Your task to perform on an android device: I am looking for the white formal shirt and wish to view more details about it. View the white formal shirt details in the H&M app.
Image 0: 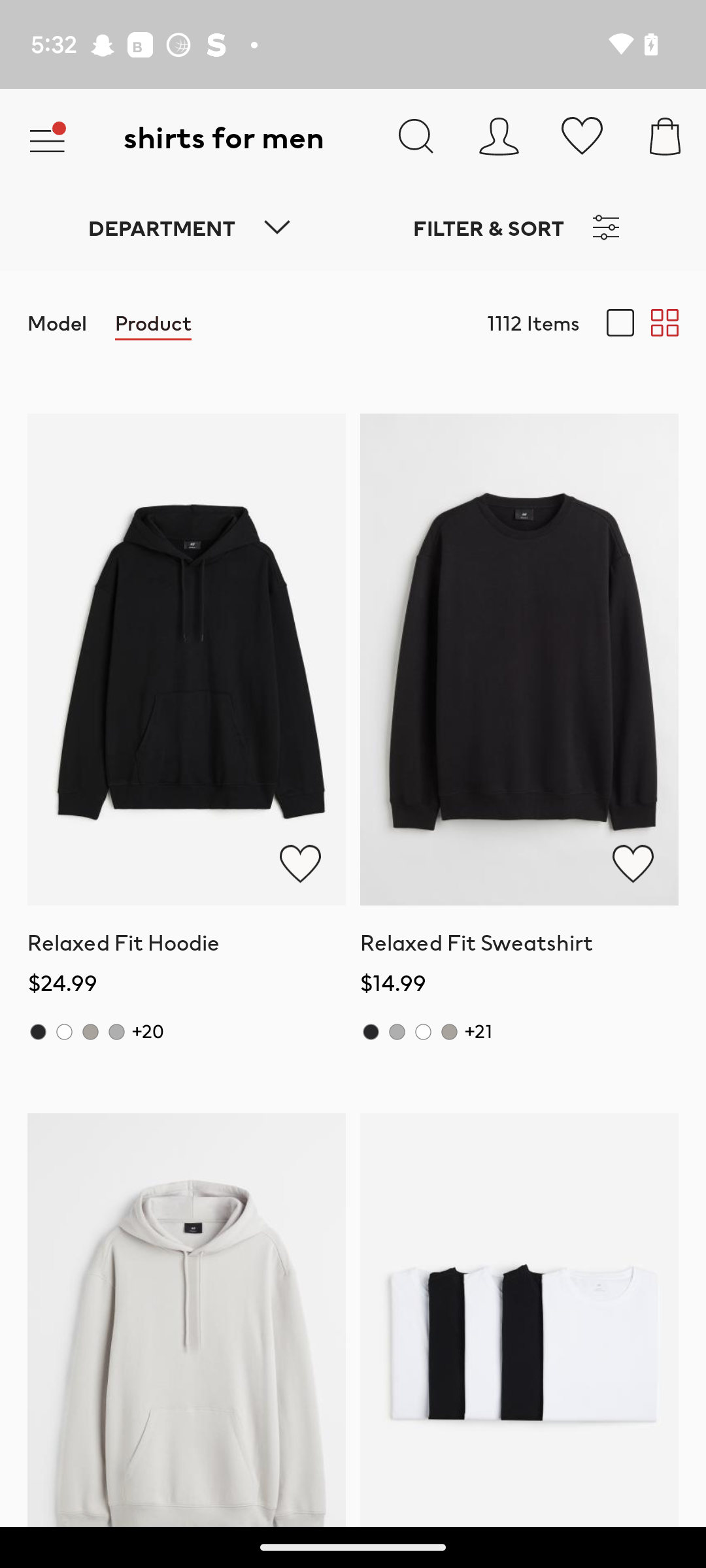
Swipe up for white formal shirts
Step 0: scroll down
Image 2: 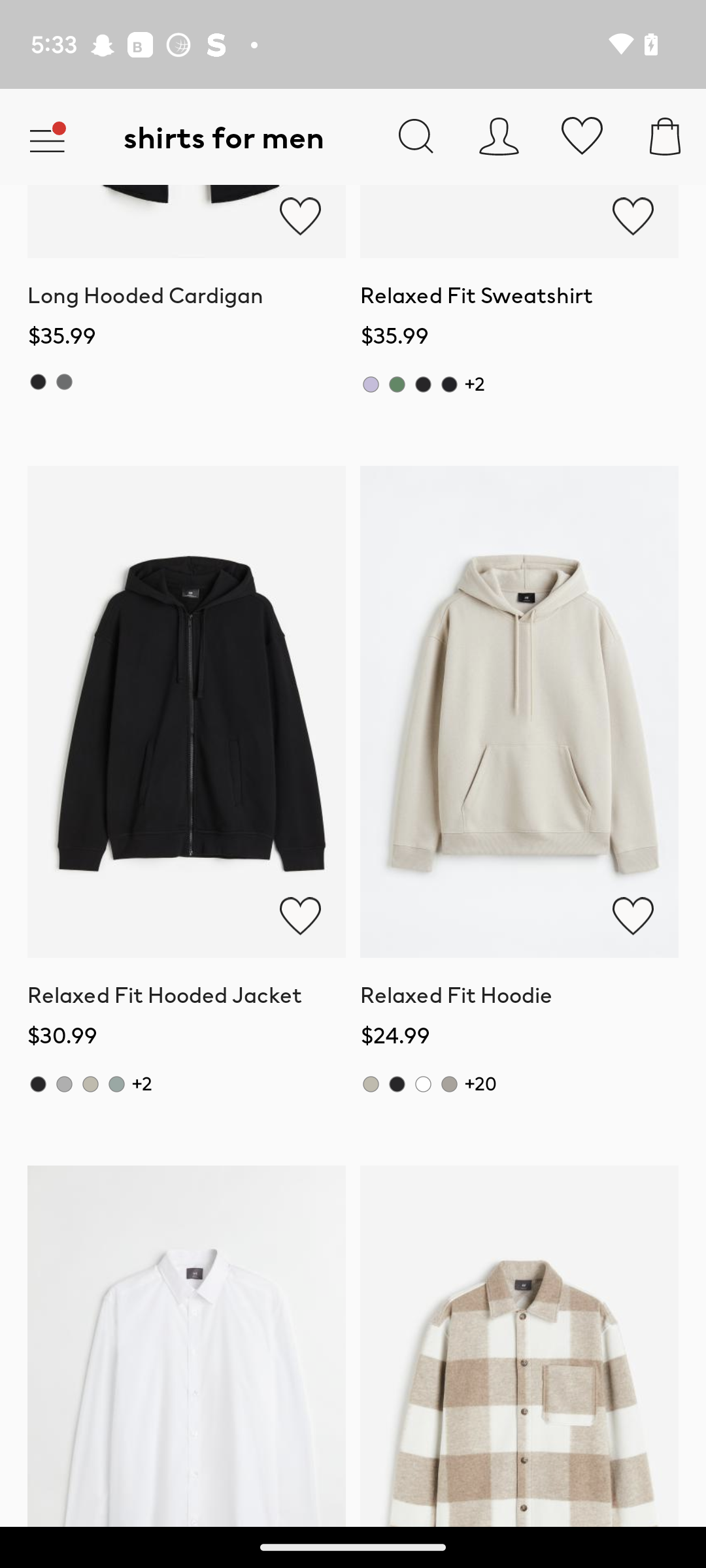
Swipe up for white formal shirts
Step 2: scroll down
Image 3: 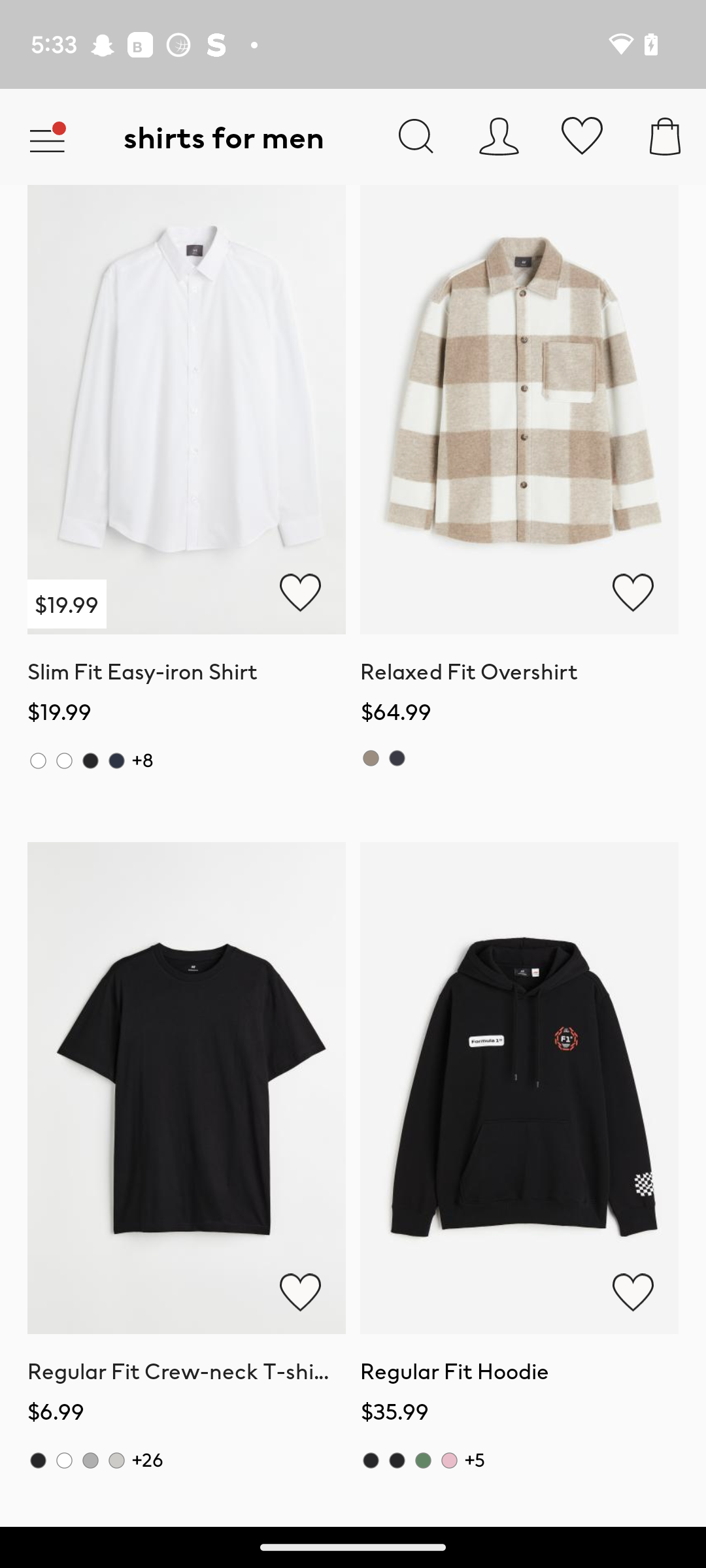
Click on the slim fit easy-iron shirt
Step 3: click (194, 427)
Image 4: 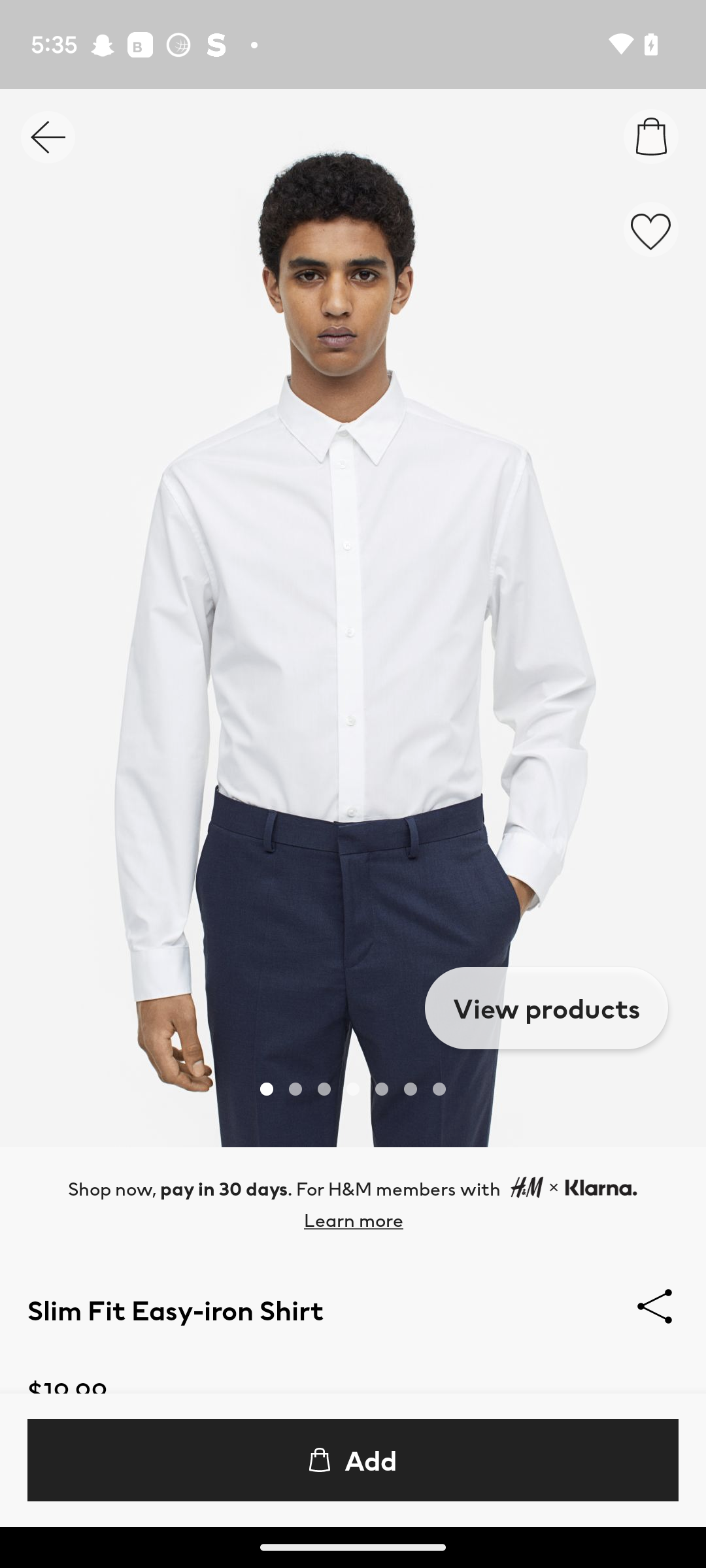
Swipe up for more details.
Step 4: scroll down
Image 5: 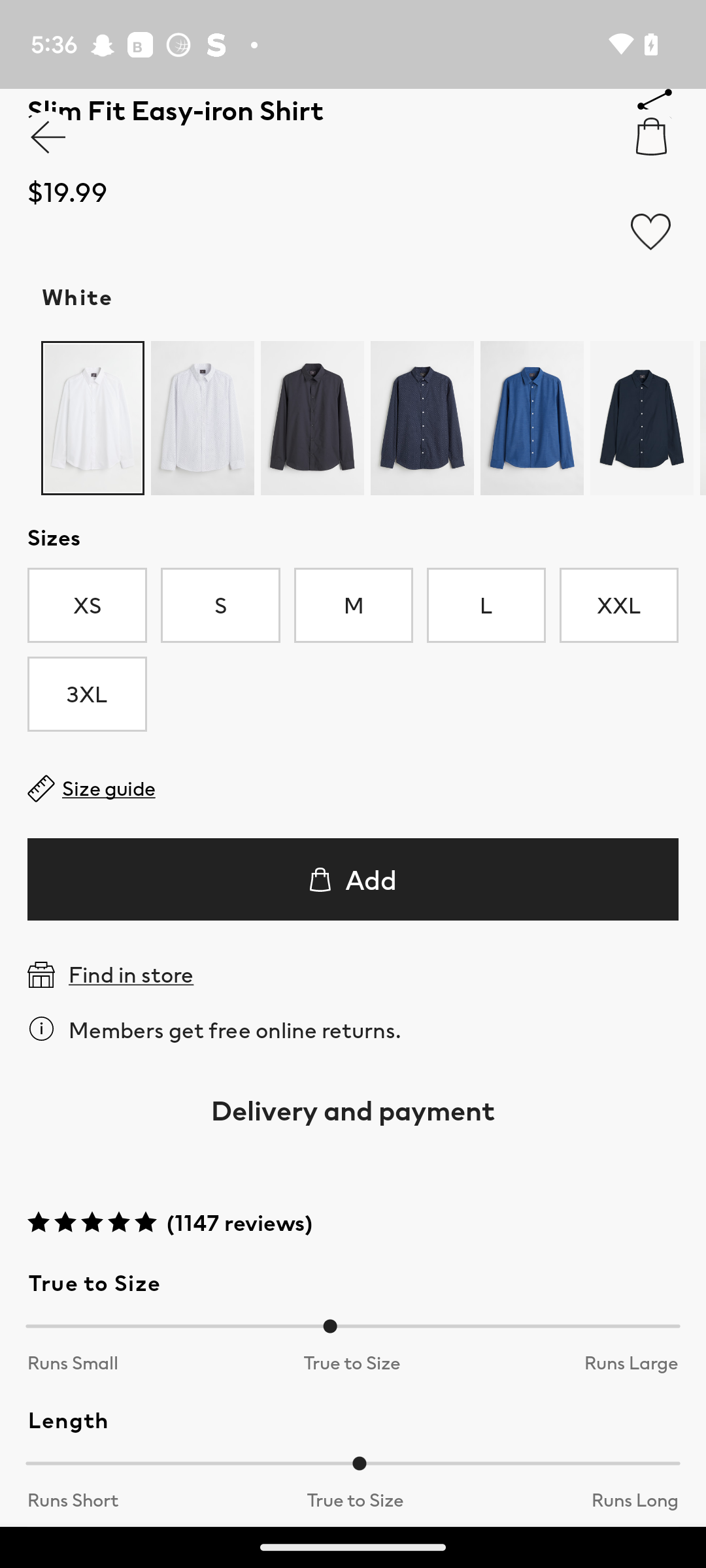
Swipe up for more details.
Step 5: scroll down